Your task to perform on an android device: My wife reminded me about the yoga event and we will attend this yoga event, so search yoga event in my calendar to know when it will be.
Image 0: 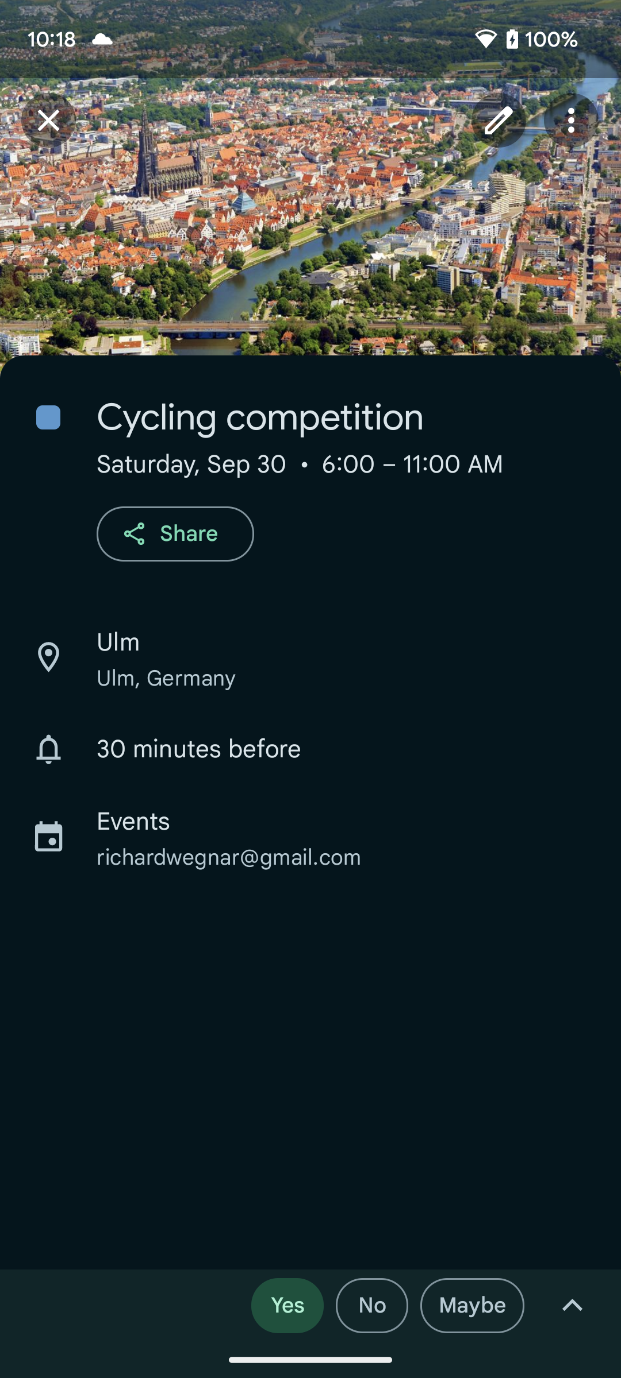
Go back to the previous page 
Step 0: press back button
Image 2: 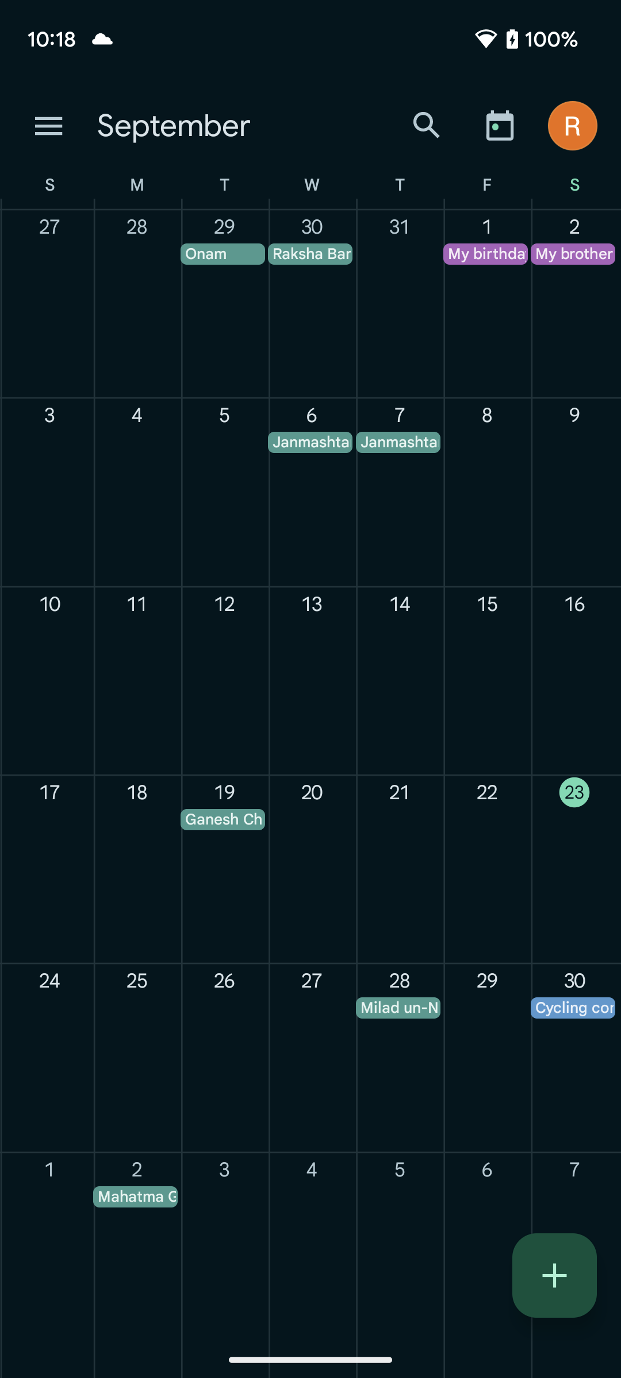
Click on the search icon at the top right corner of the screen to search for the Yoga event
Step 2: click (427, 125)
Image 3: 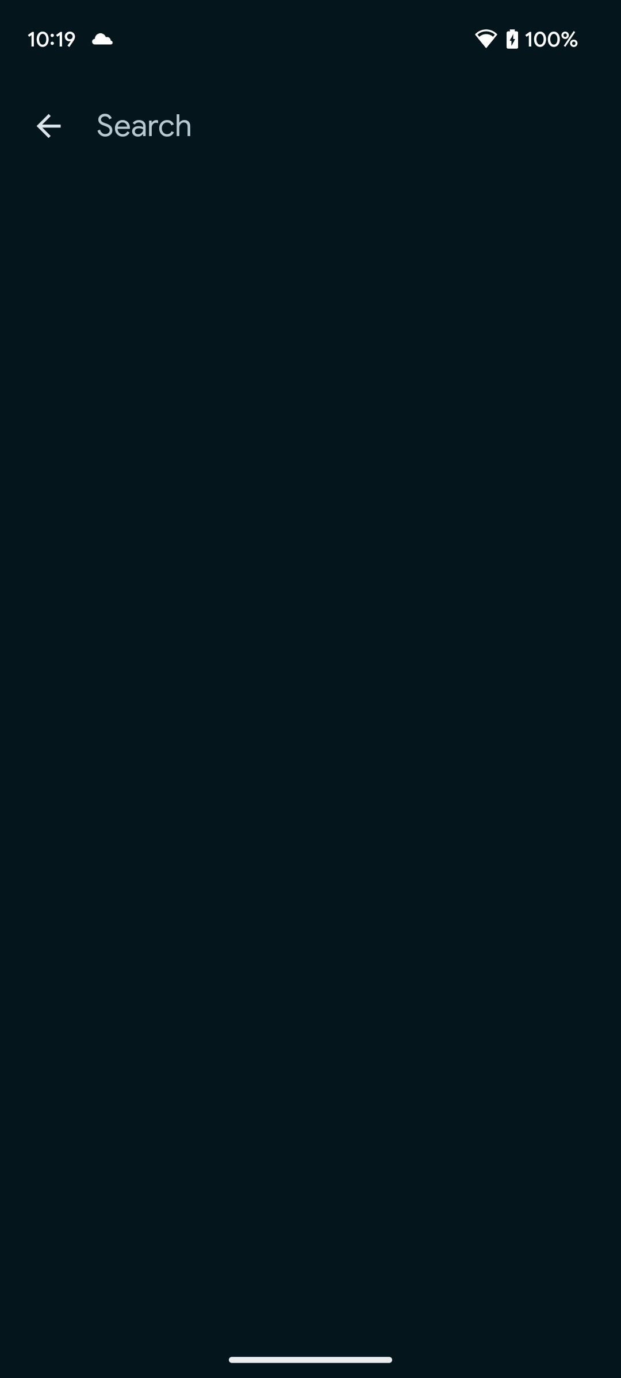
Click on the search section
Step 3: click (352, 126)
Image 4: 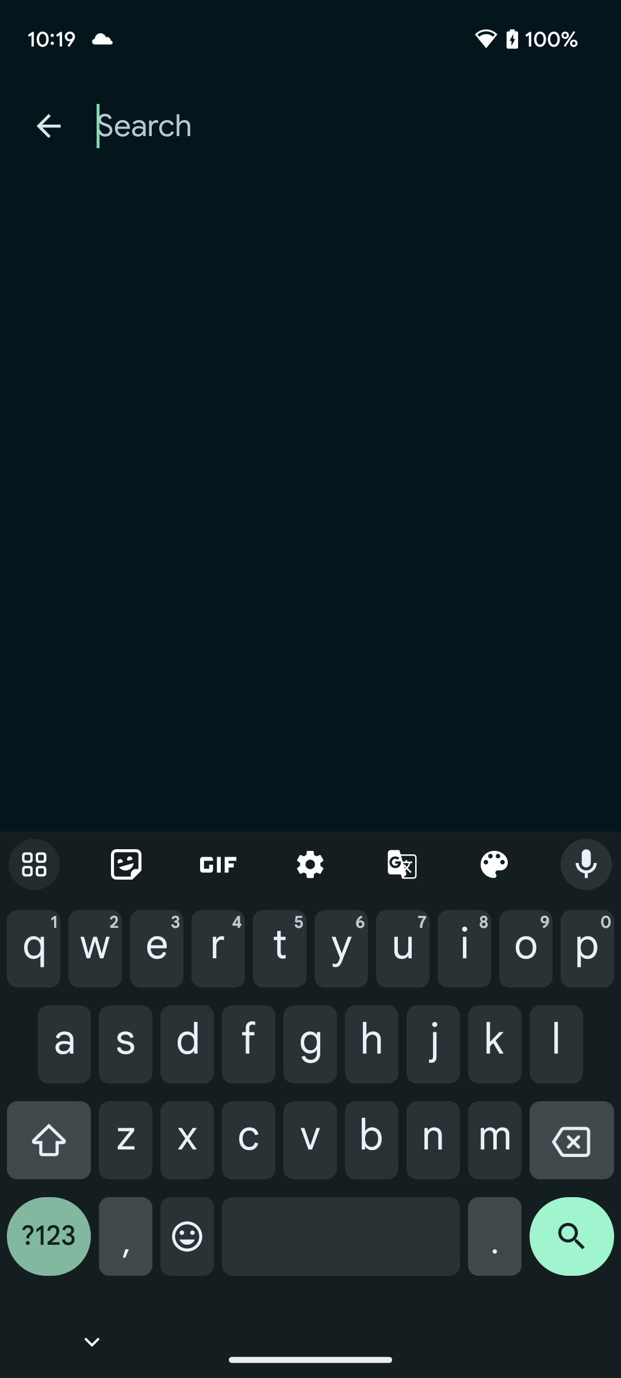
Type Yoga event in the search section
Step 4: type "Yoga event"
Image 5: 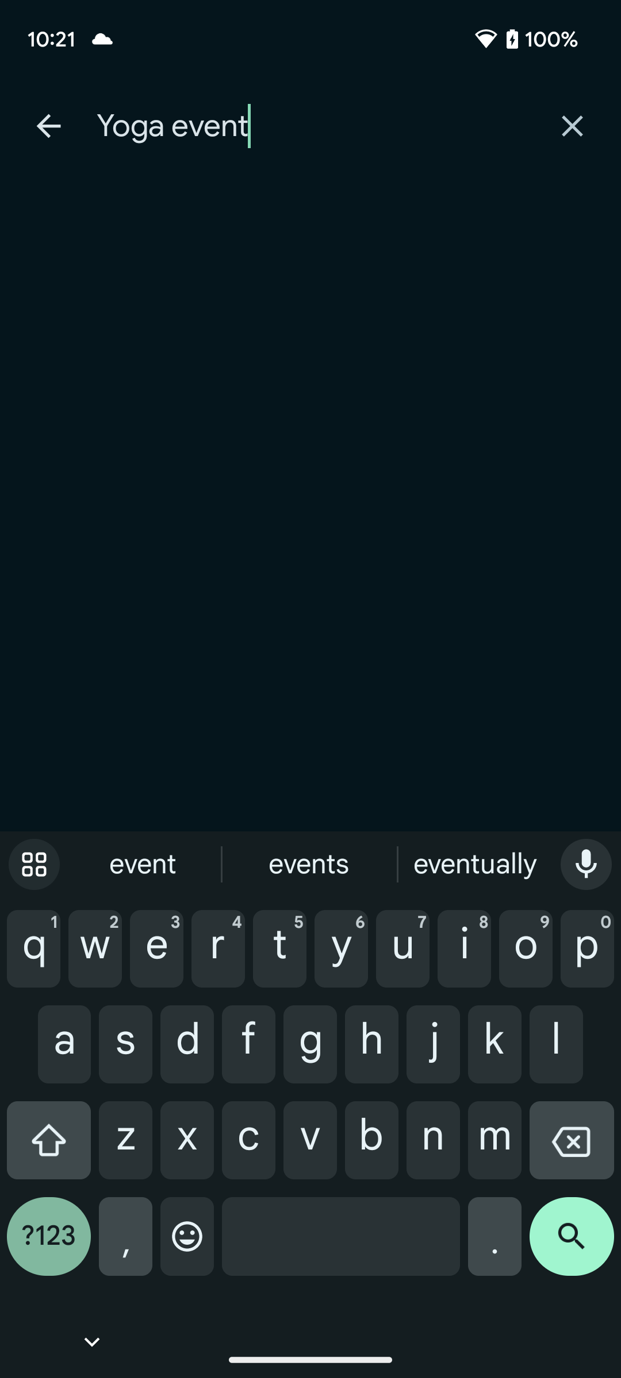
Click on the search icon at the bottom right corner of the screen to view the search result
Step 5: click (572, 1245)